Your task to perform on an android device: To help me be productive throughout the day, use the Idanim app , to listen to a personalised guided meditation.
Image 0: 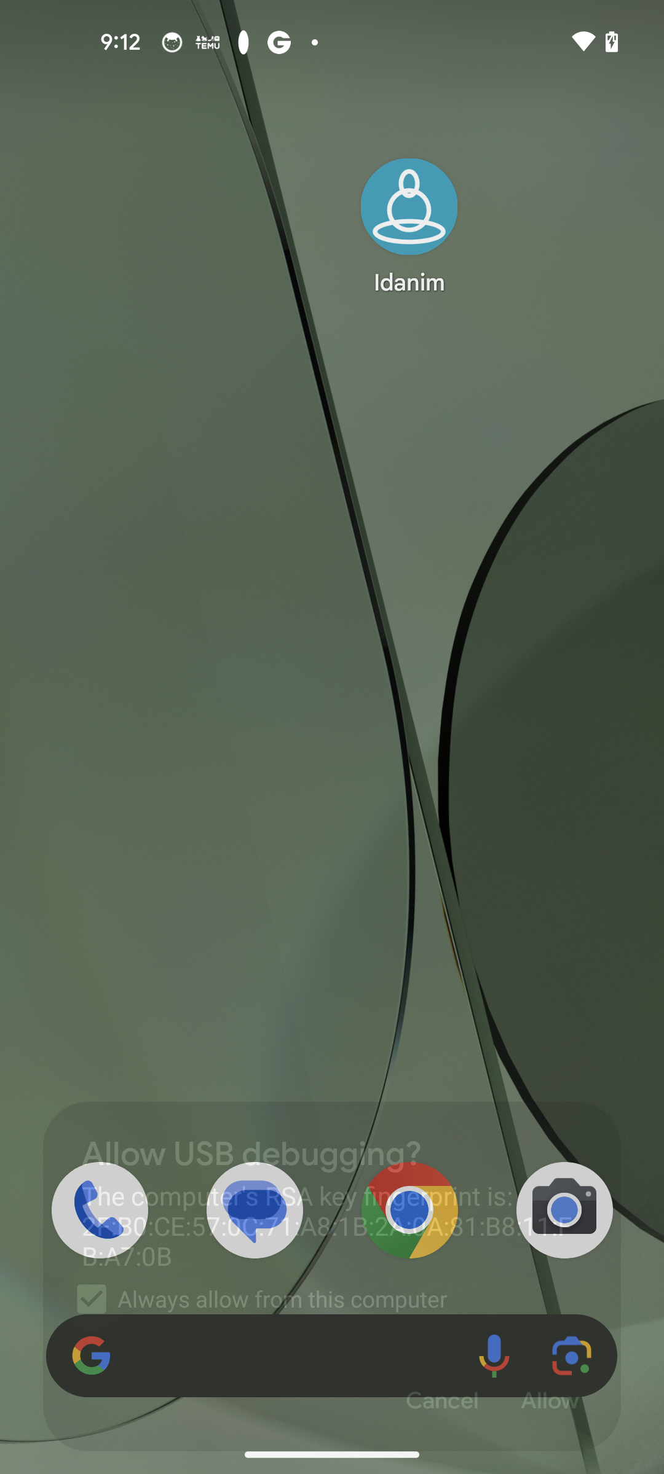
Open the Idanim app
Step 0: open app "Idanim"
Image 1: 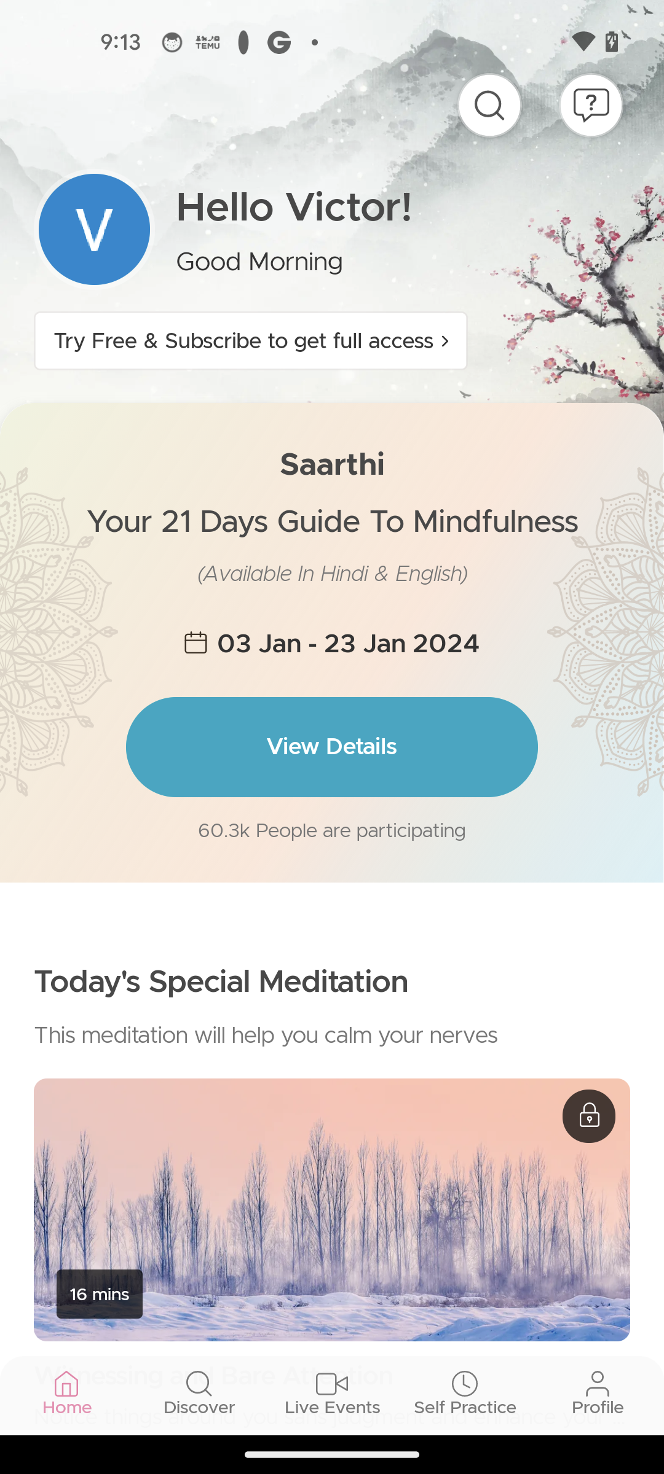
Swipe up for the recommended meditations
Step 1: scroll down
Image 2: 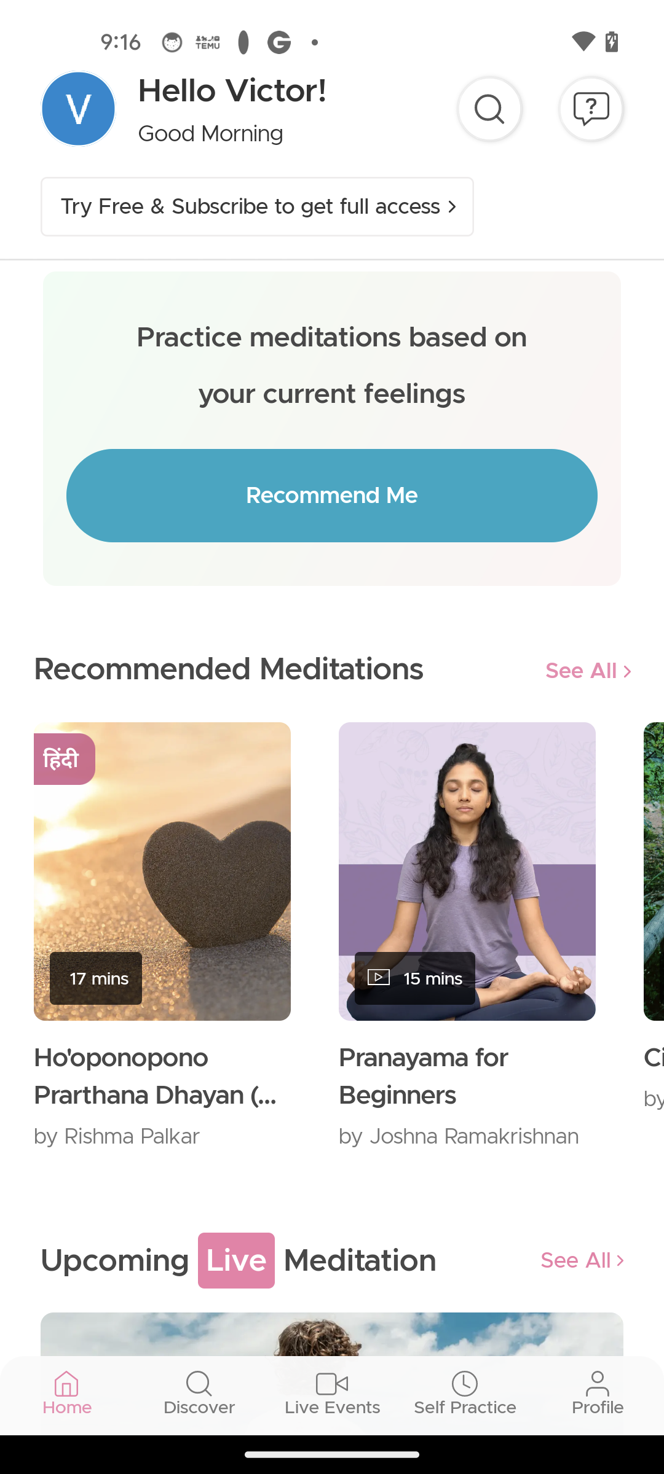
Swipe left the recommended meditations
Step 2: scroll right
Image 3: 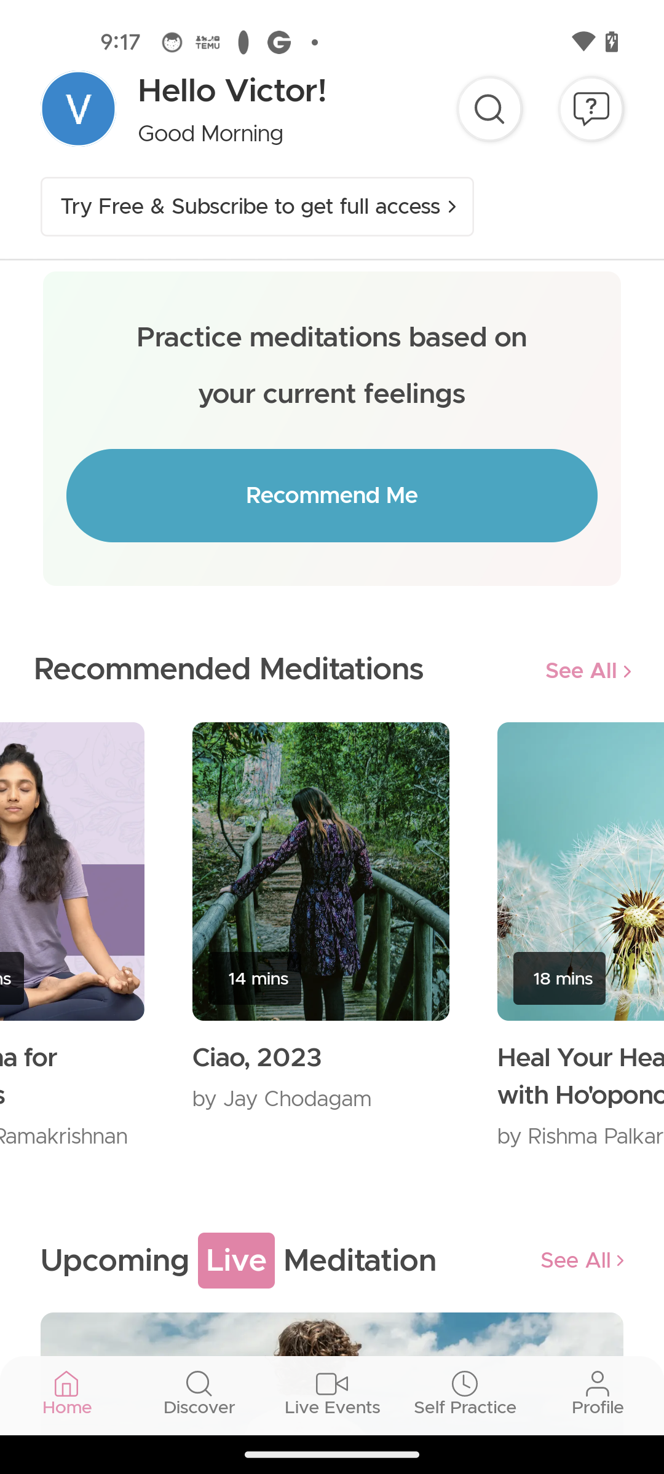
Click on the Ciao meditation
Step 3: click (296, 889)
Image 4: 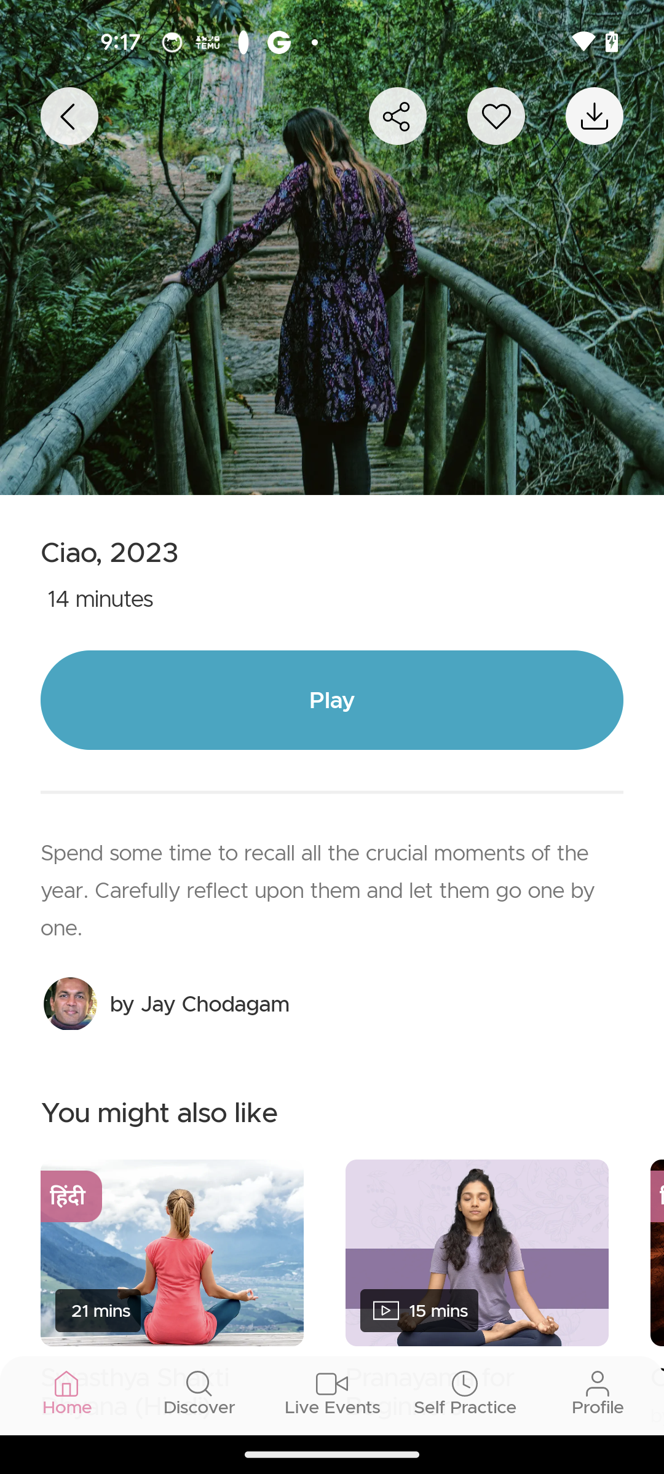
Click on the Play button 
Step 4: click (282, 708)
Image 5: 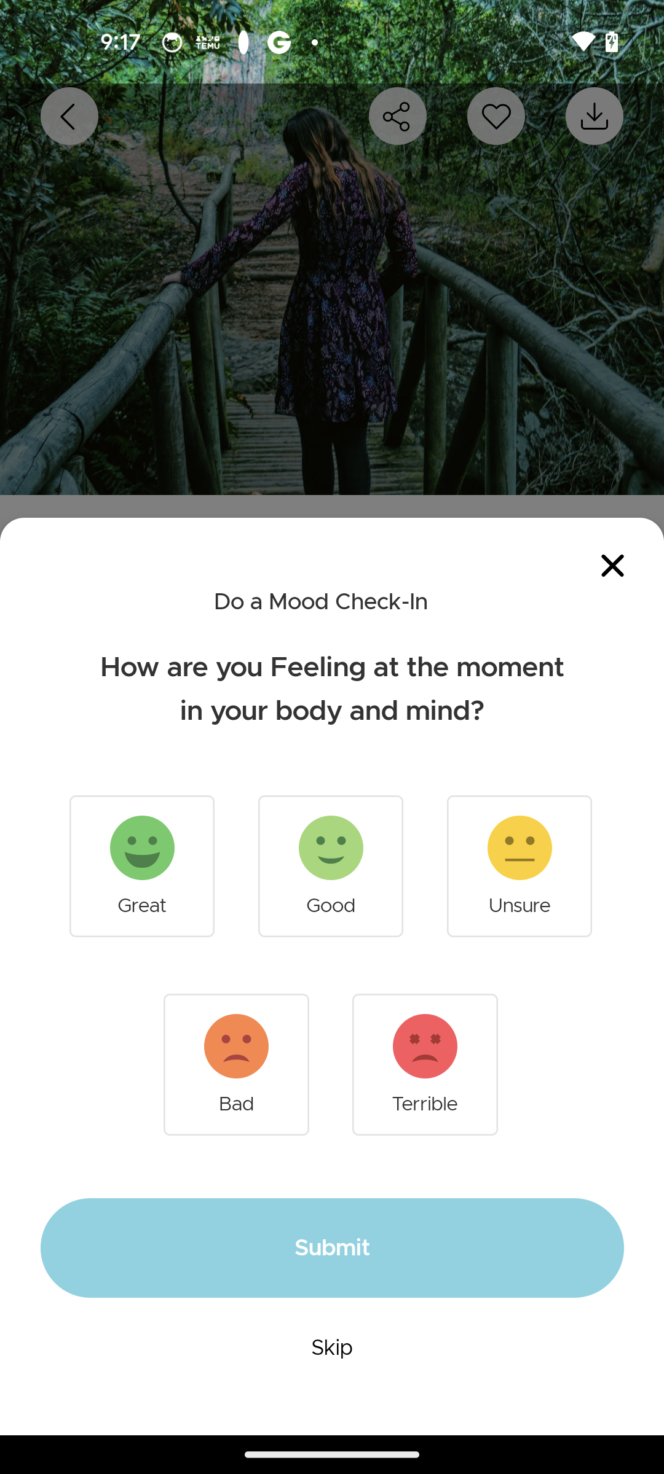
Click on the skip button
Step 5: click (332, 1347)